Your task to perform on an android device: Go to Radio FM and Listen to How to Be a Leader for Climate Justice by David Lammy and Justin J. Pearson.
Image 0: 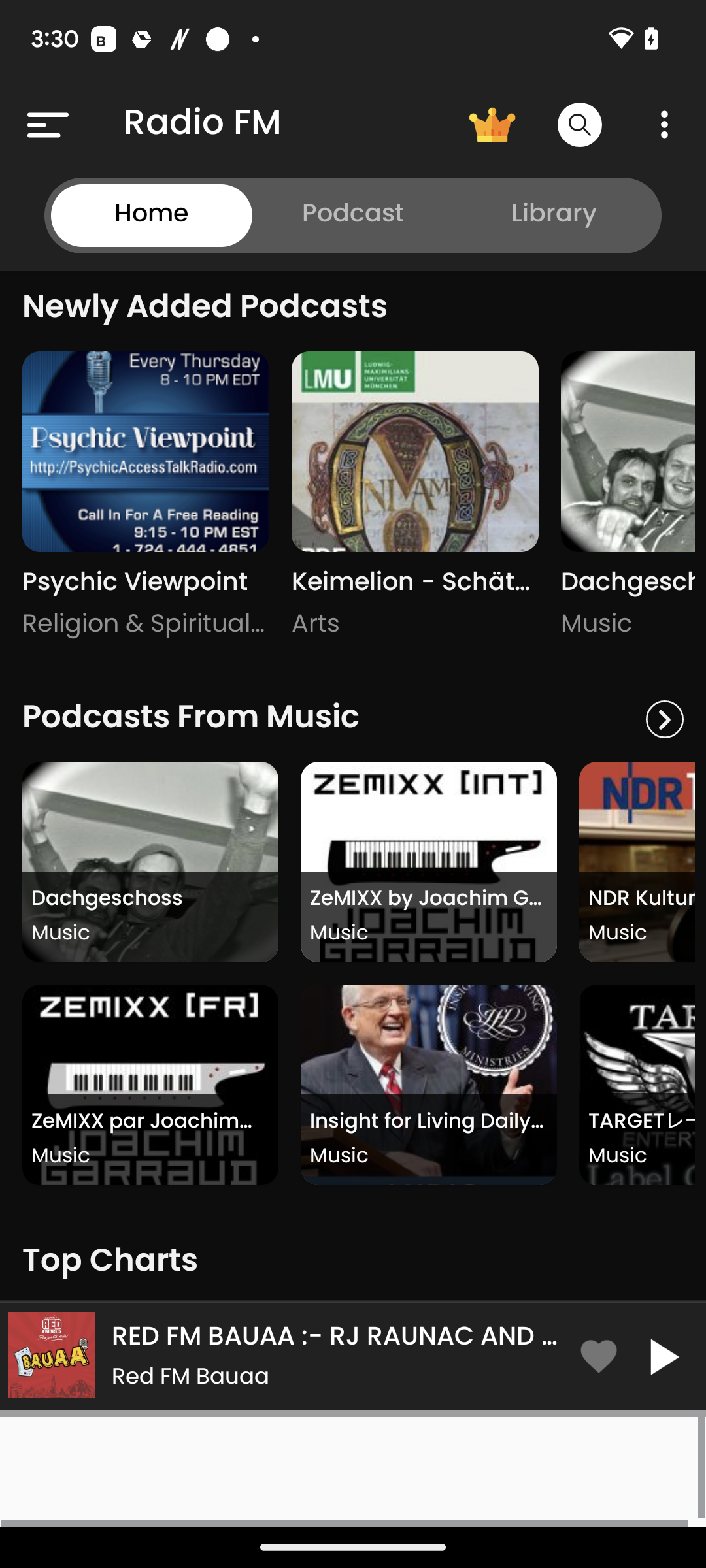
Click on the podcasts option at the top of the screen in the middle of the home and library option
Step 0: click (353, 216)
Image 1: 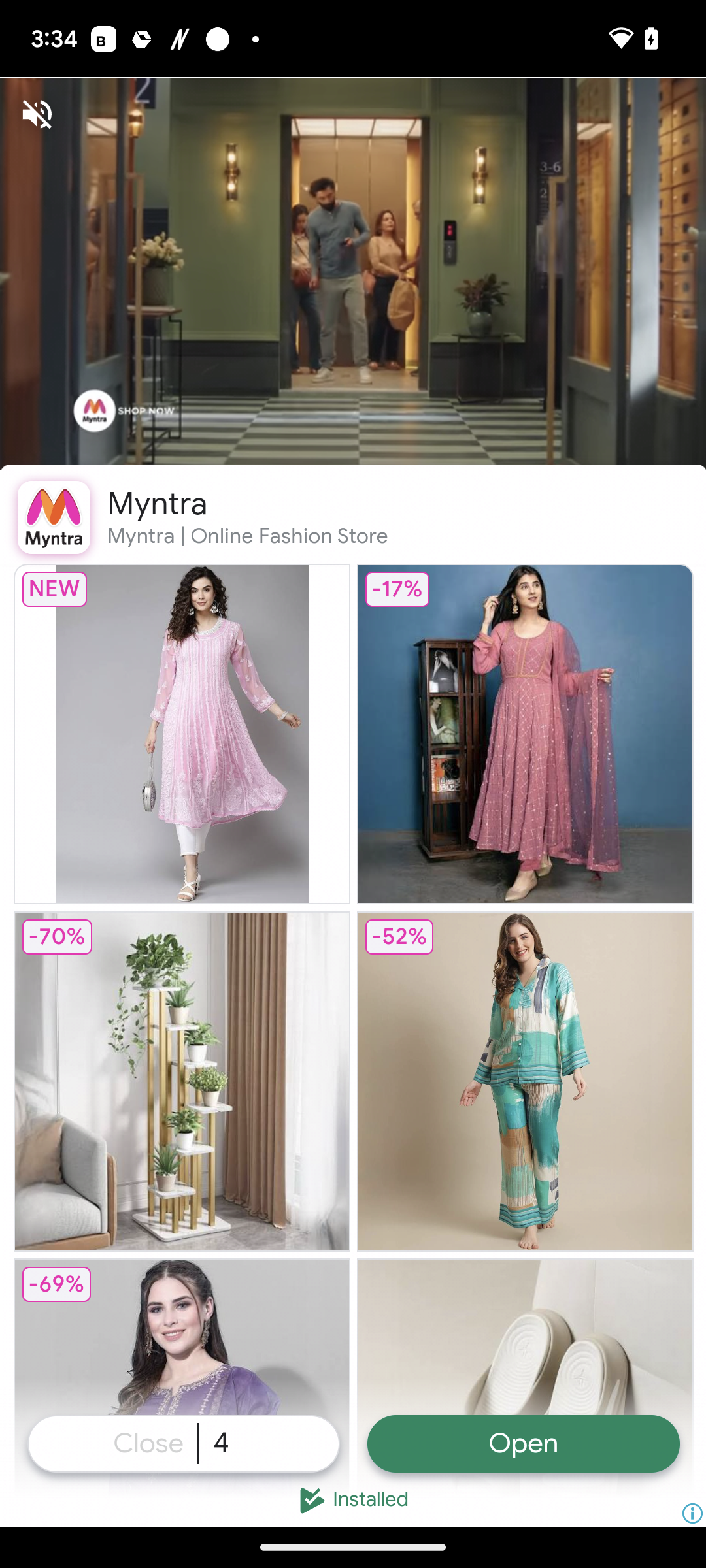
Close the ad
Step 1: click (148, 1443)
Image 2: 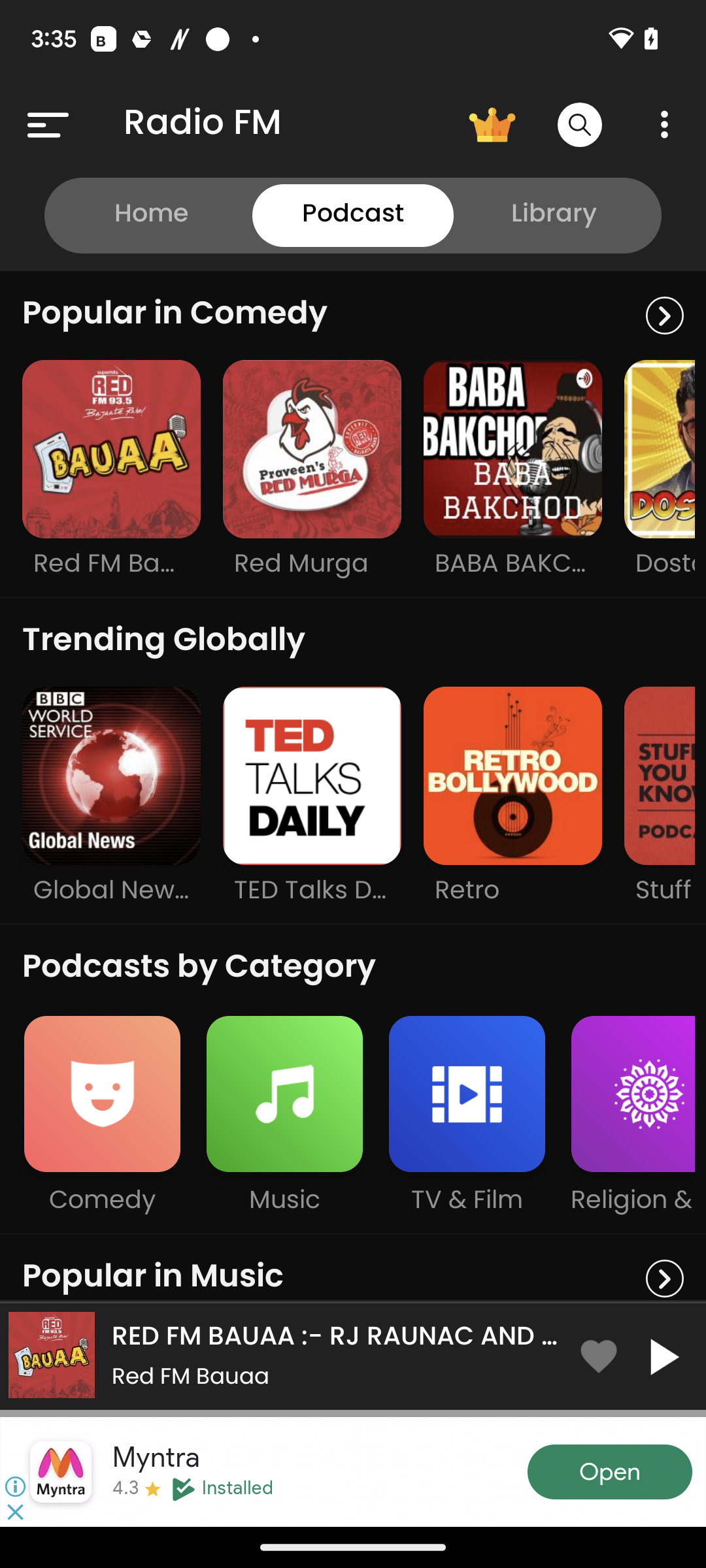
Click on the second option in the list of trending globally in the middle of the screen
Step 2: click (296, 772)
Image 3: 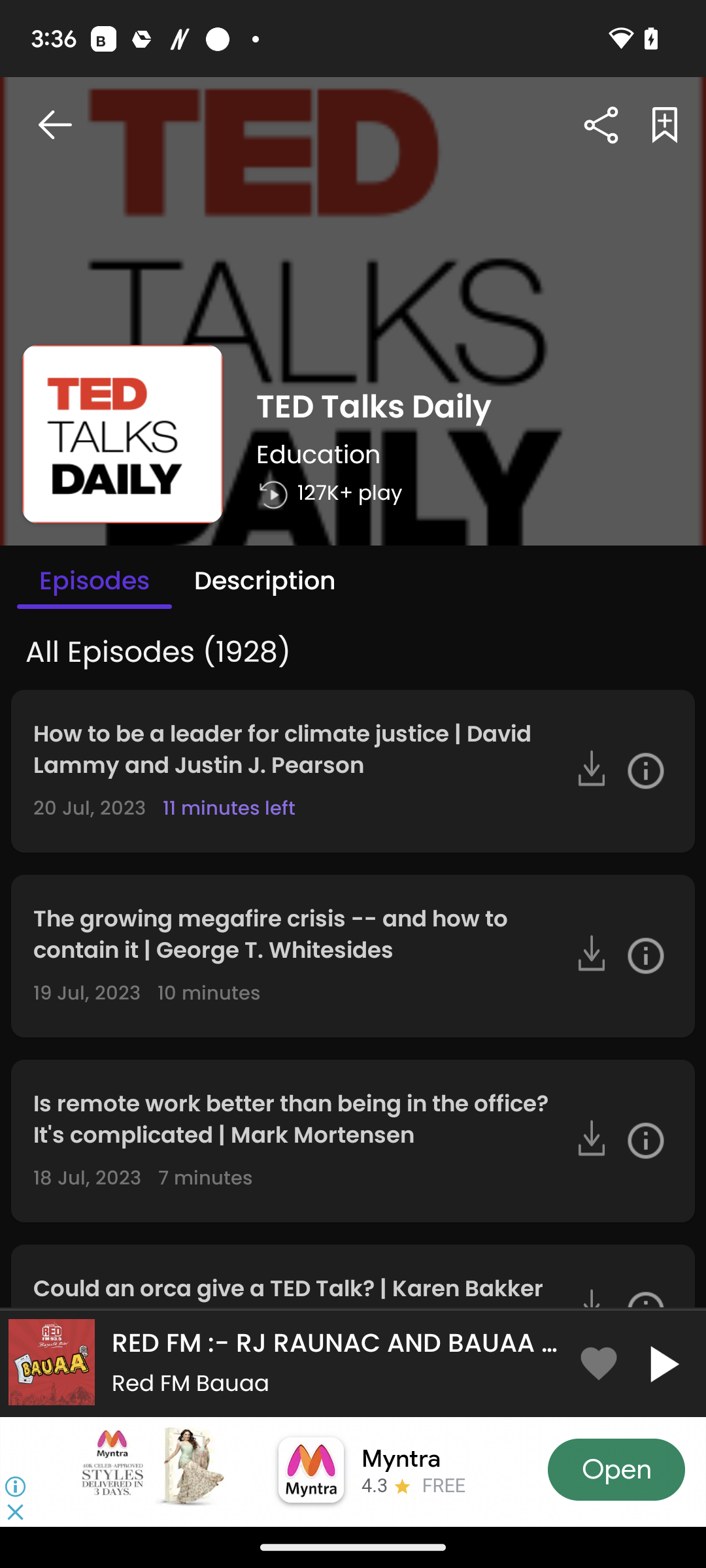
Click on the first option in all episodes
Step 3: click (295, 751)